Your task to perform on an android device: Open the event of Competitive Exam and see the details about this event.
Image 0: 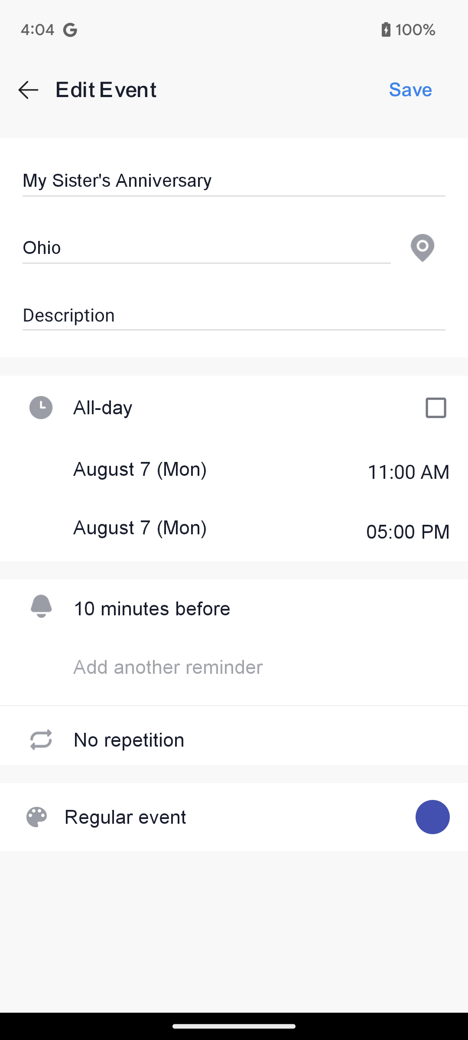
Go back to the previous page
Step 0: press back button
Image 1: 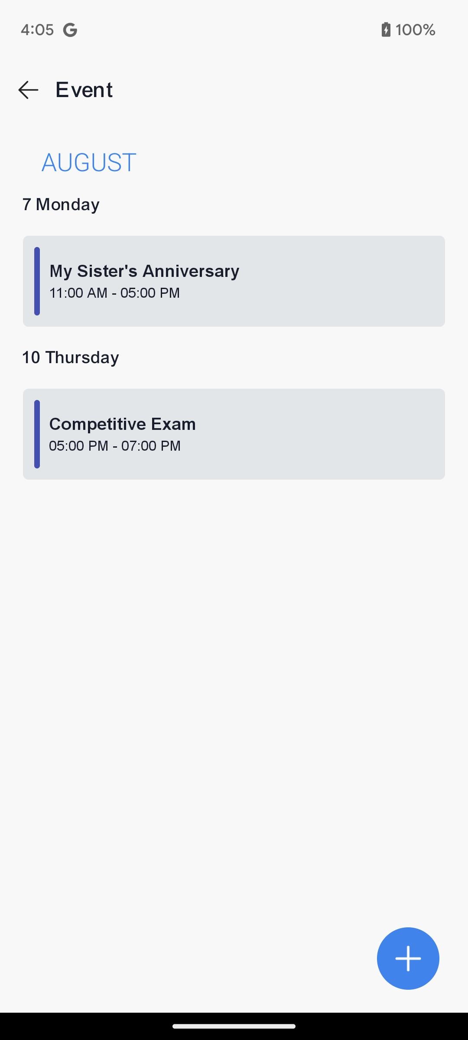
Click on the Competitive Exam to view the details 
Step 1: click (241, 424)